Your task to perform on an android device: I want to start the workout tomorrow, and I need gym gloves. Search for gym gloves on eBay.
Image 0: 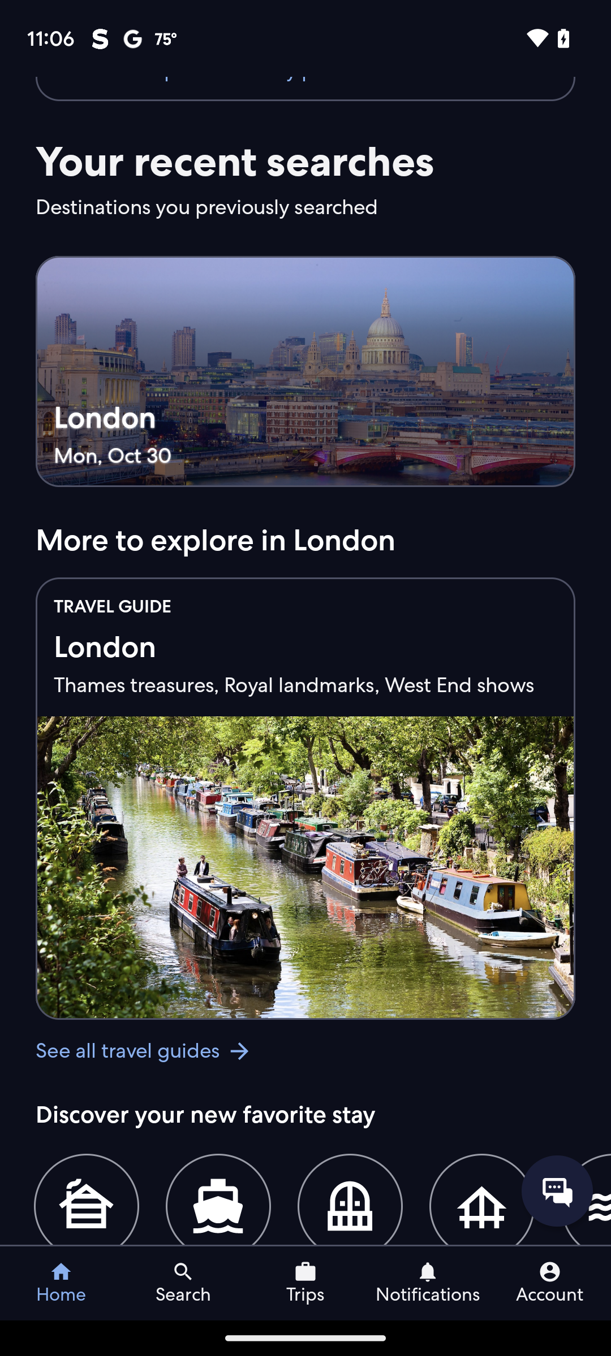
Open the eBay app
Step 0: open app "eBay"
Image 1: 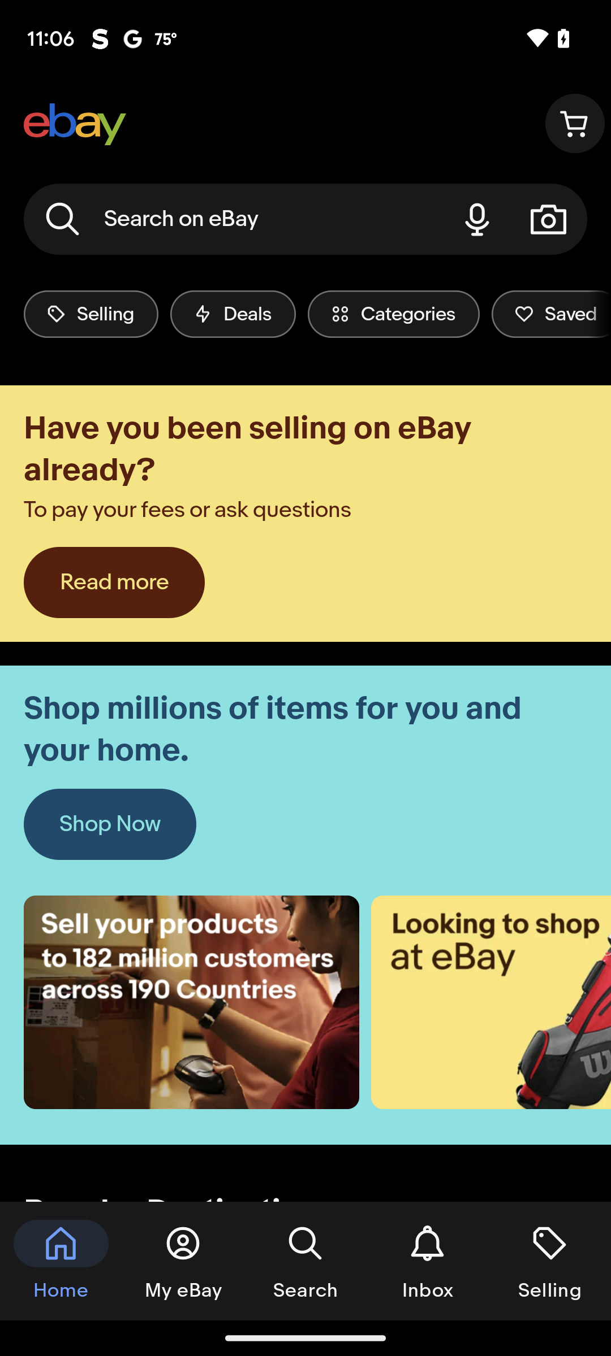
Click on the search bar at the top of the screen
Step 1: click (234, 219)
Image 2: 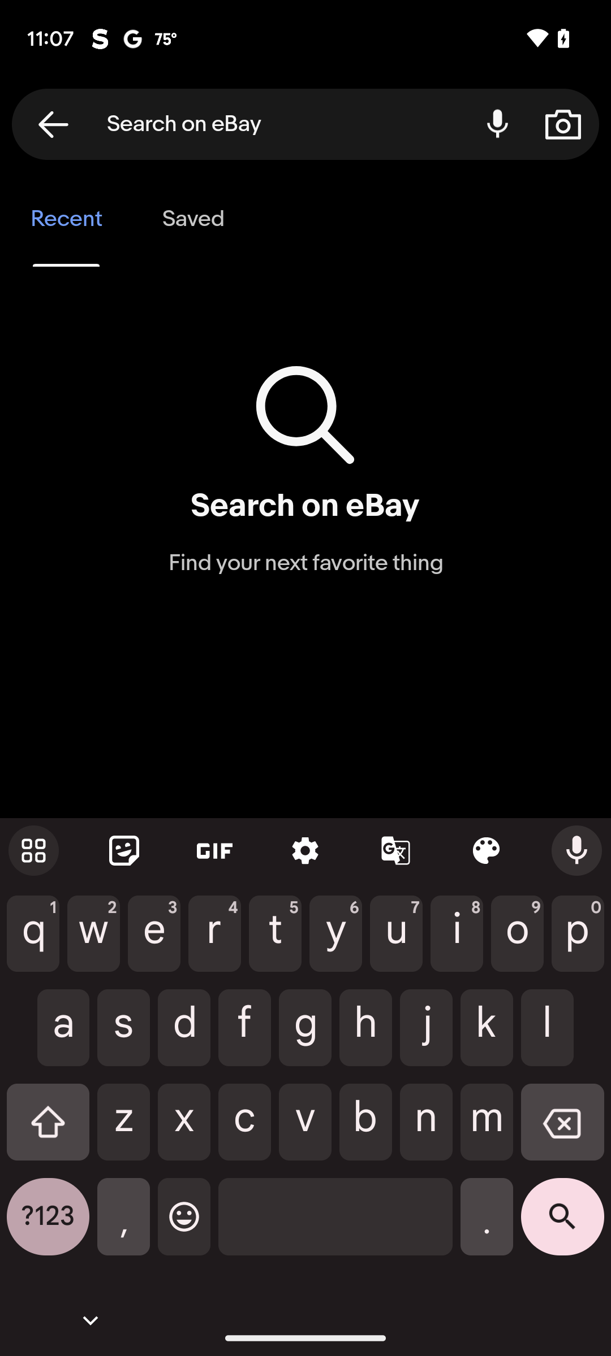
Type gym gloves for men in the search bar
Step 2: type "gym gloves for men"